Your task to perform on an android device: Convert  US Dollars $ 250 into New Zealand Dollars using Xe-converter app.
Image 0: 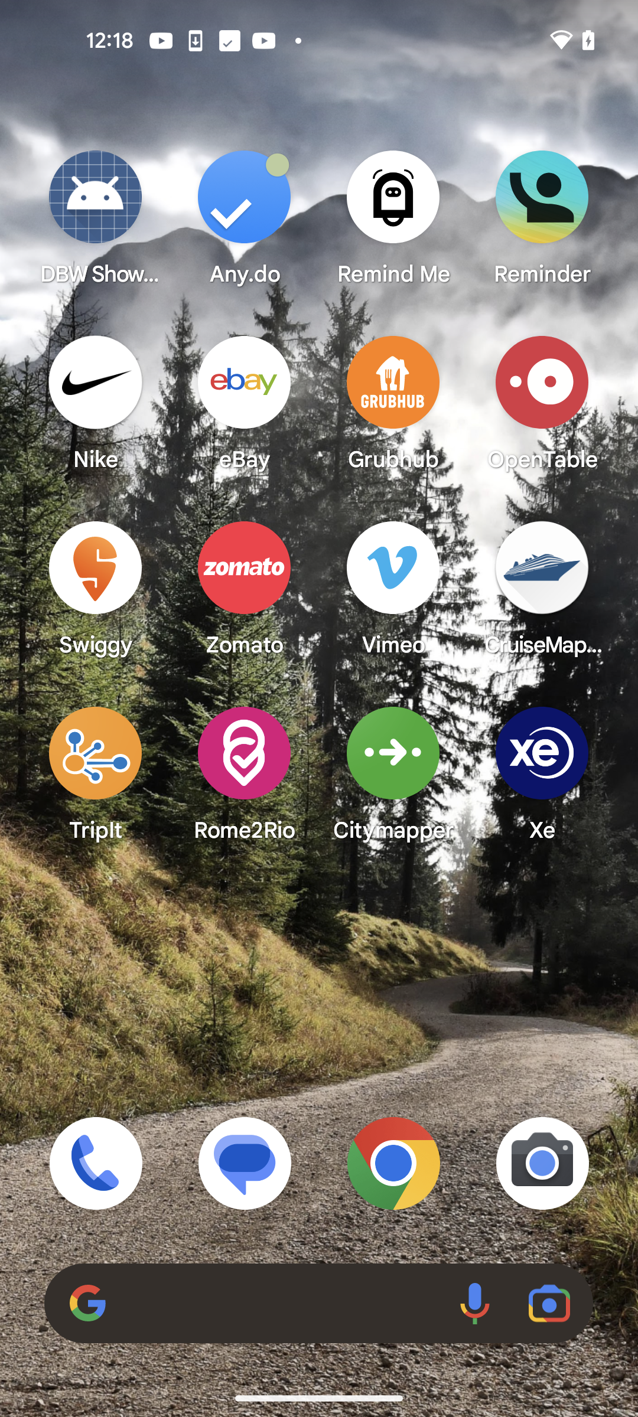
Open Xe converter app
Step 0: open app "Xe"
Image 1: 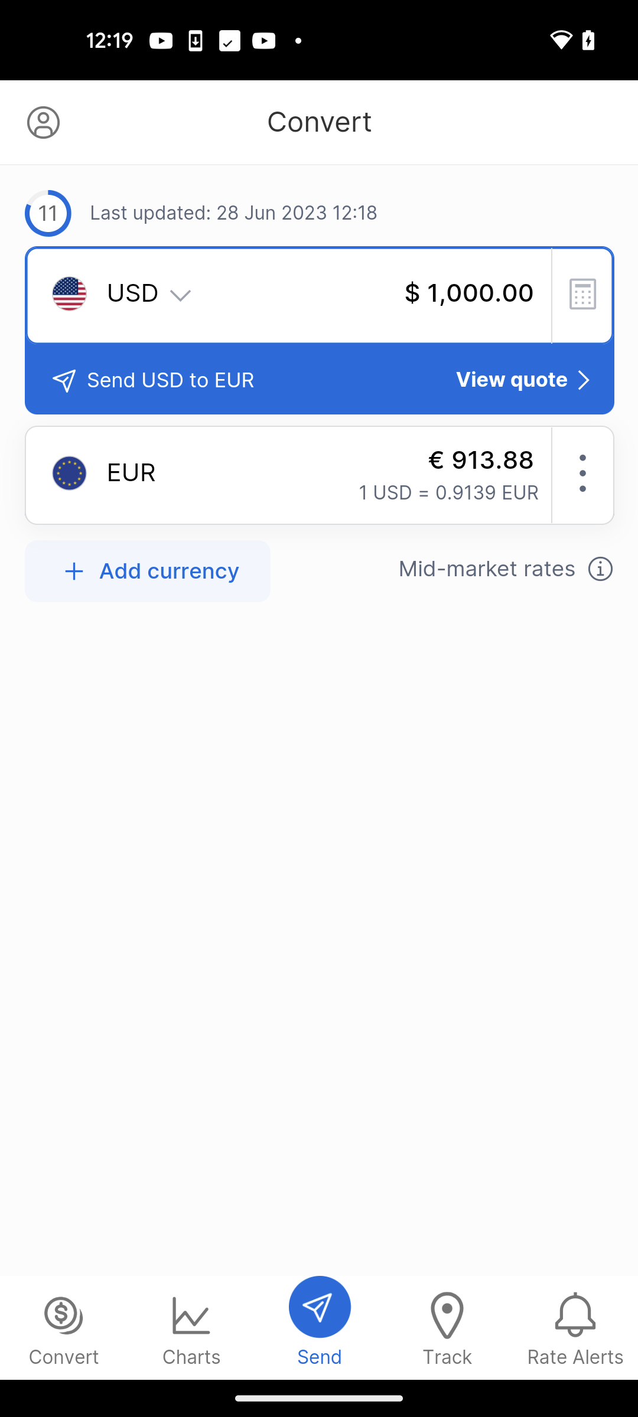
Click on the $1000.00 button 
Step 1: click (320, 295)
Image 2: 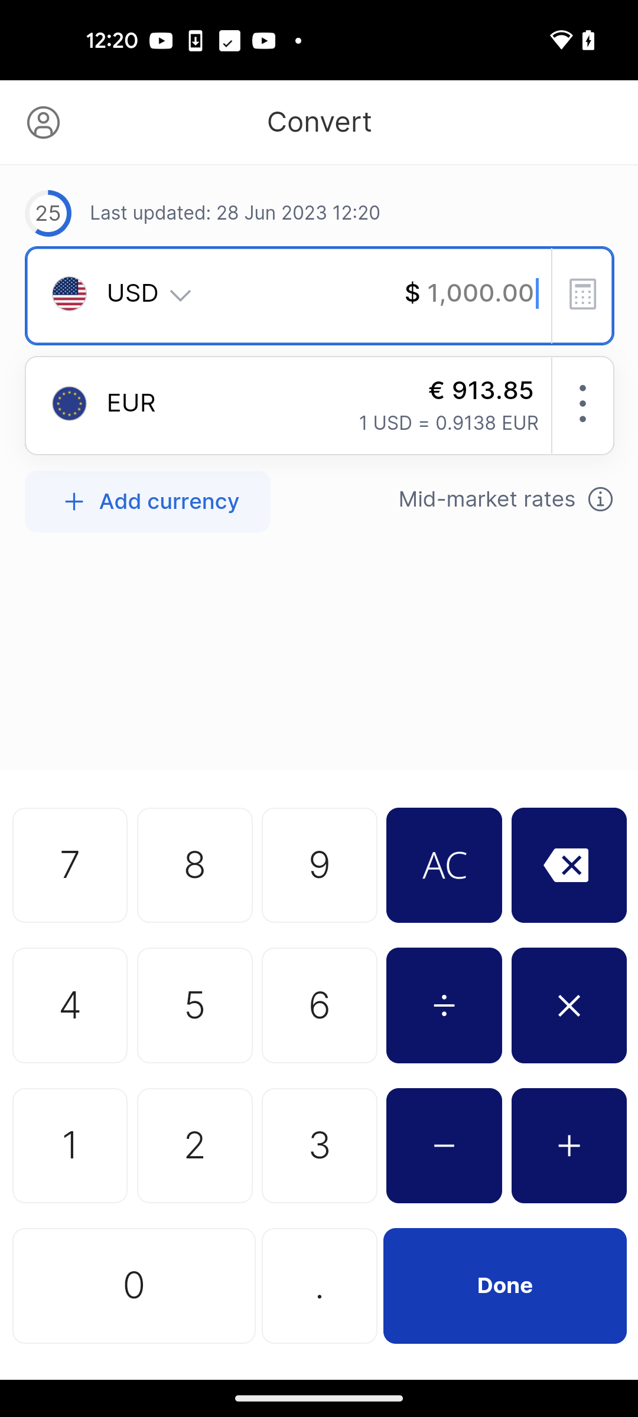
Type 250 using virtual keypad
Step 2: click (320, 730)
Image 3: 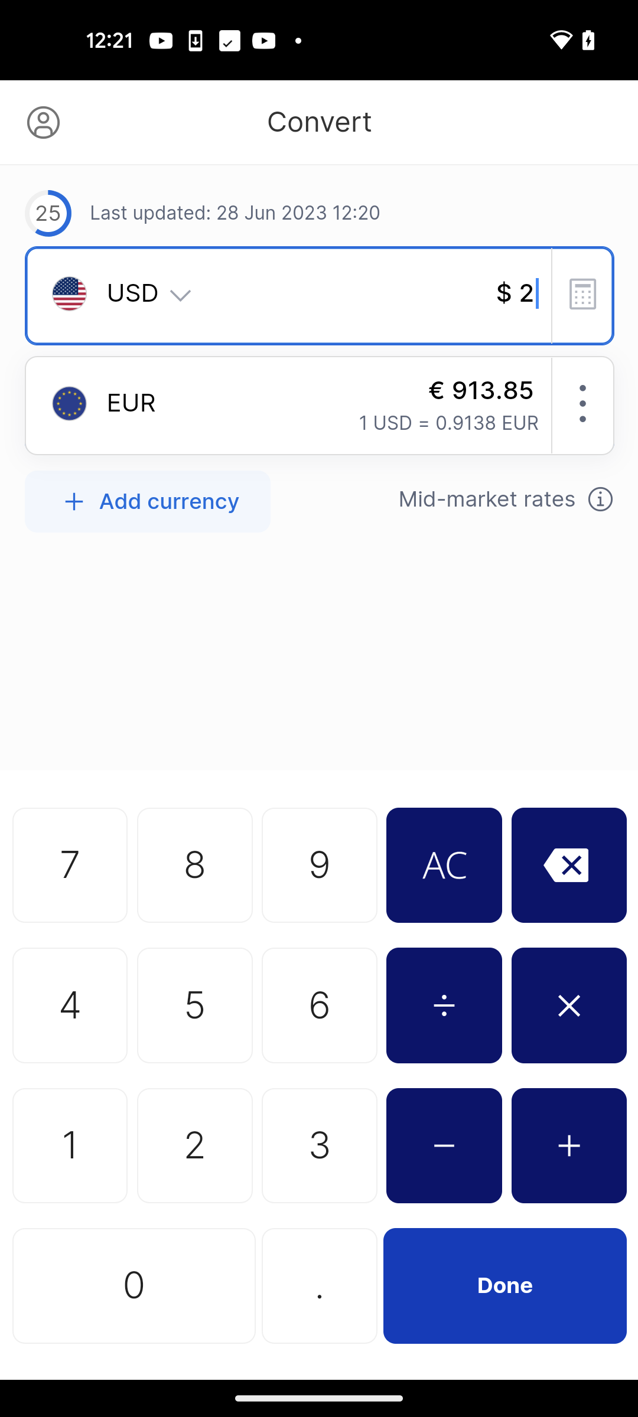
Type 250 using virtual keypad
Step 3: click (319, 1017)
Image 4: 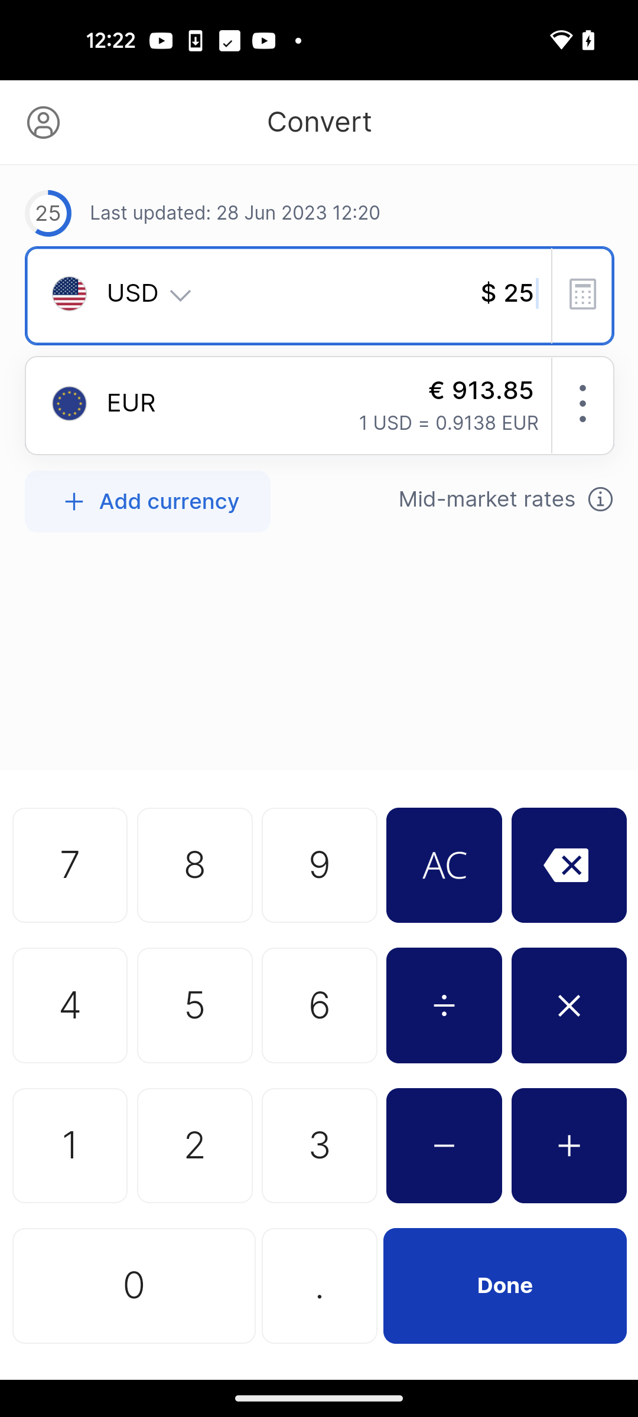
Type 250 using virtual keypad
Step 4: click (191, 1328)
Image 5: 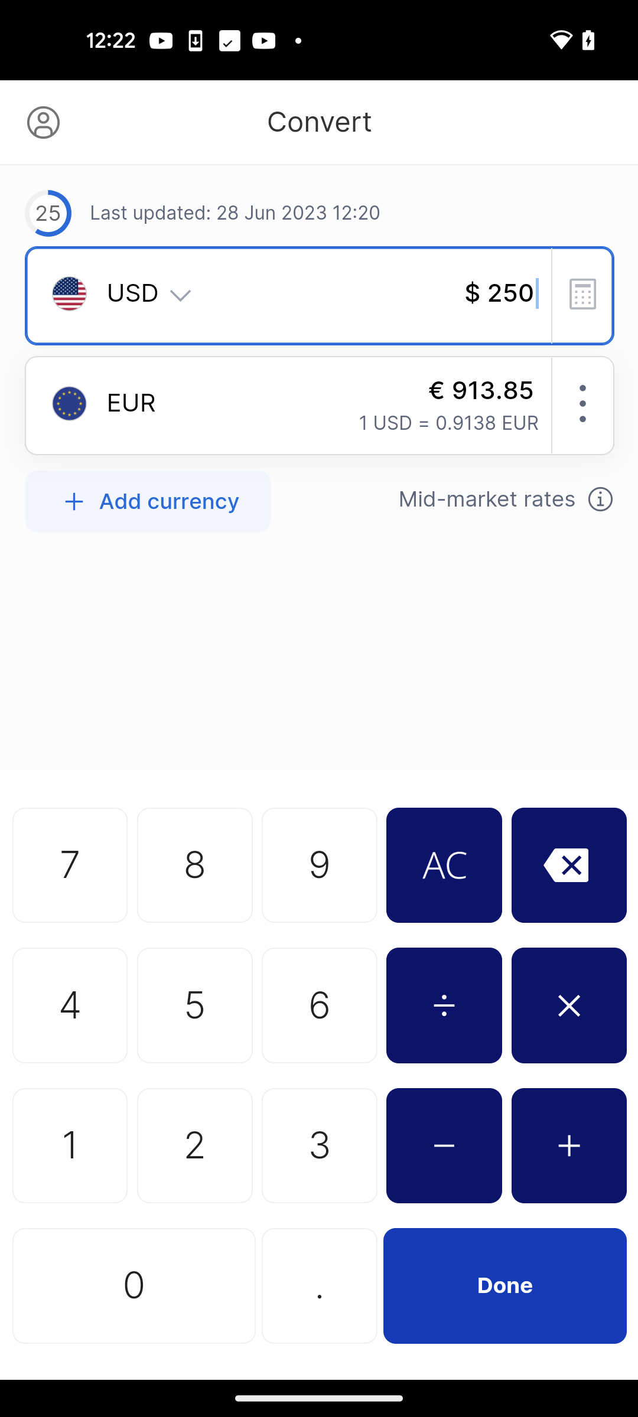
Click on done button on the bottom right
Step 5: click (504, 1285)